Your task to perform on an android device: I'm going to participate in cycle racing held in our city, but I don't have a bicycle helmet, and without a helmet, there is no entry in the race, so search for the bicycle helmet in navy blue color in the Amazon app.
Image 0: 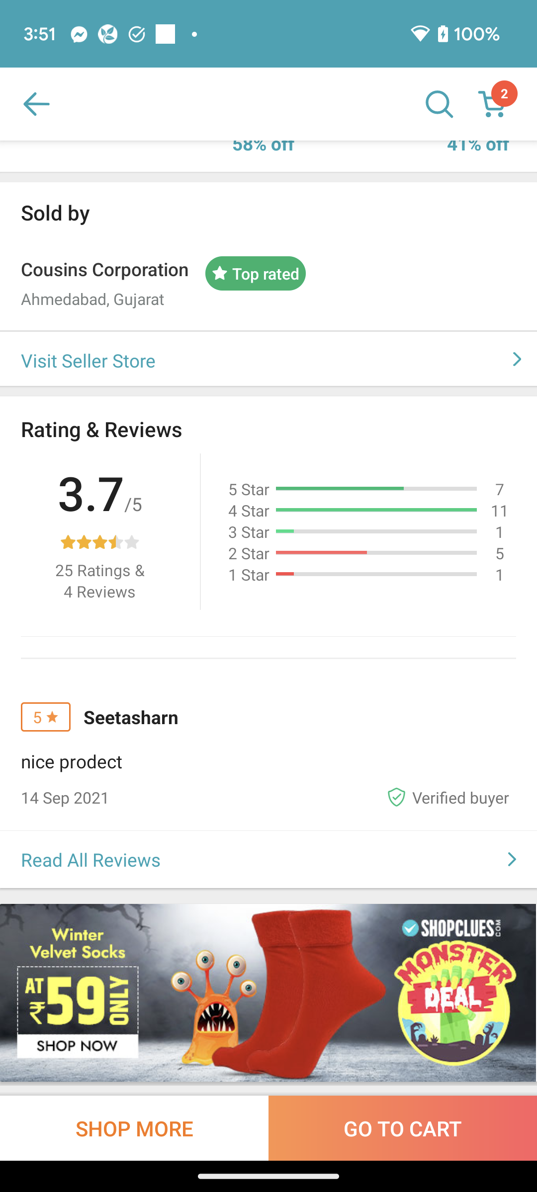
Open the Amazon app.
Step 0: open app "Amazon"
Image 1: 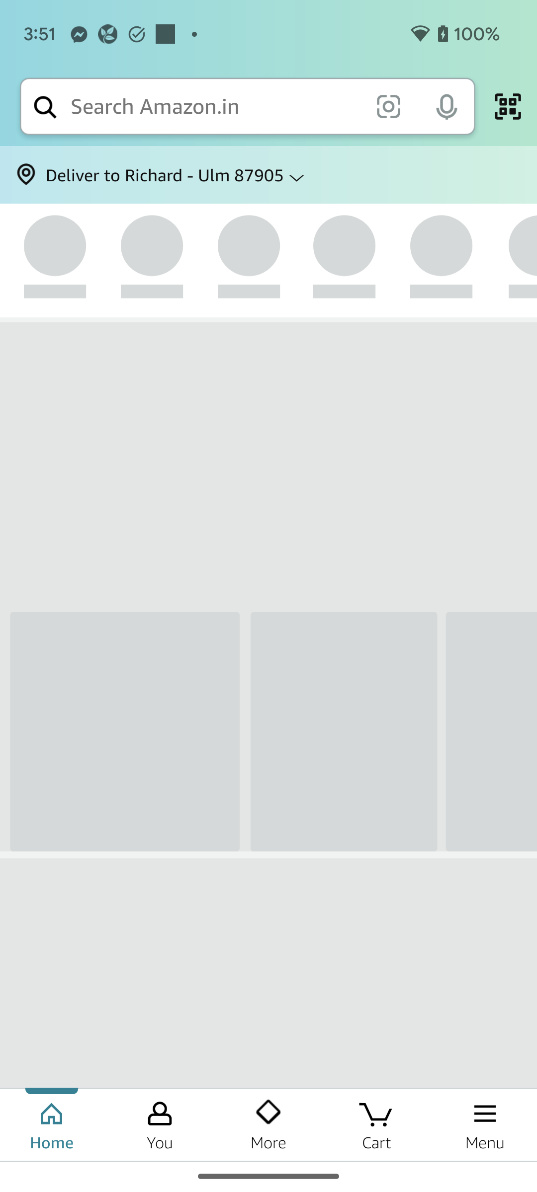
Open the Amazon app.
Step 1: wait
Image 2: 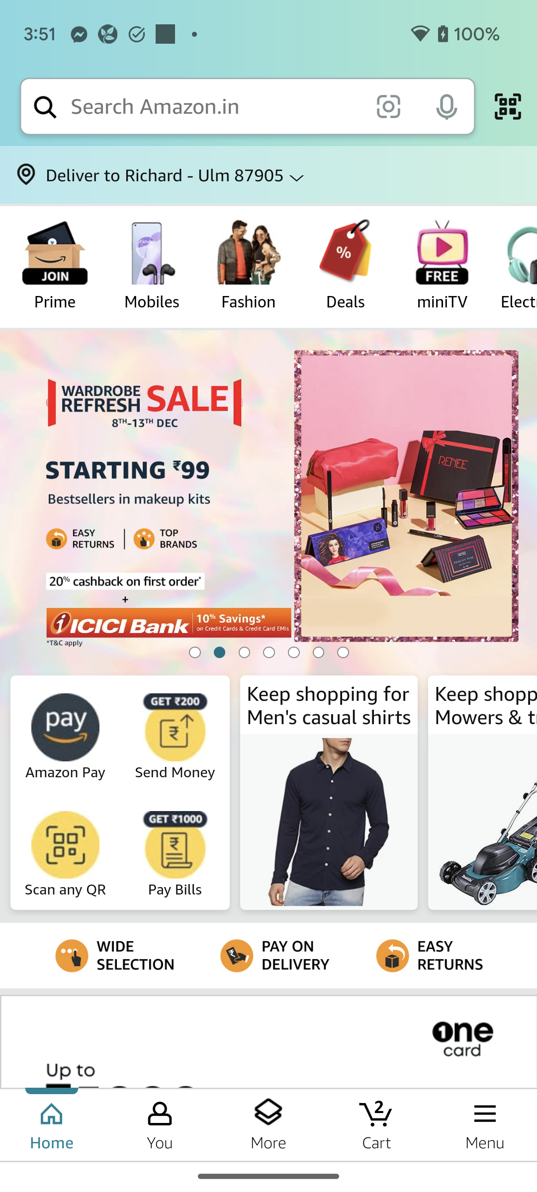
Click on the search bar at the top of the screen to search for the helmet.
Step 2: click (215, 106)
Image 3: 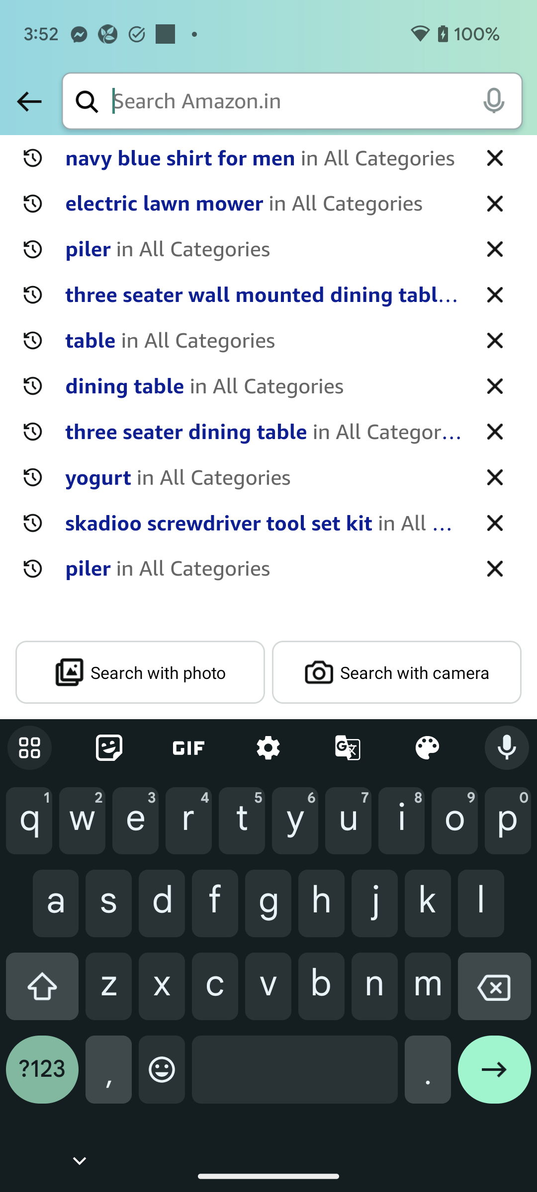
Type Navy Blue Bicycle helmet in the search bar to search for the helmet.
Step 3: type "Navy Blue Bicycle helmet"
Image 4: 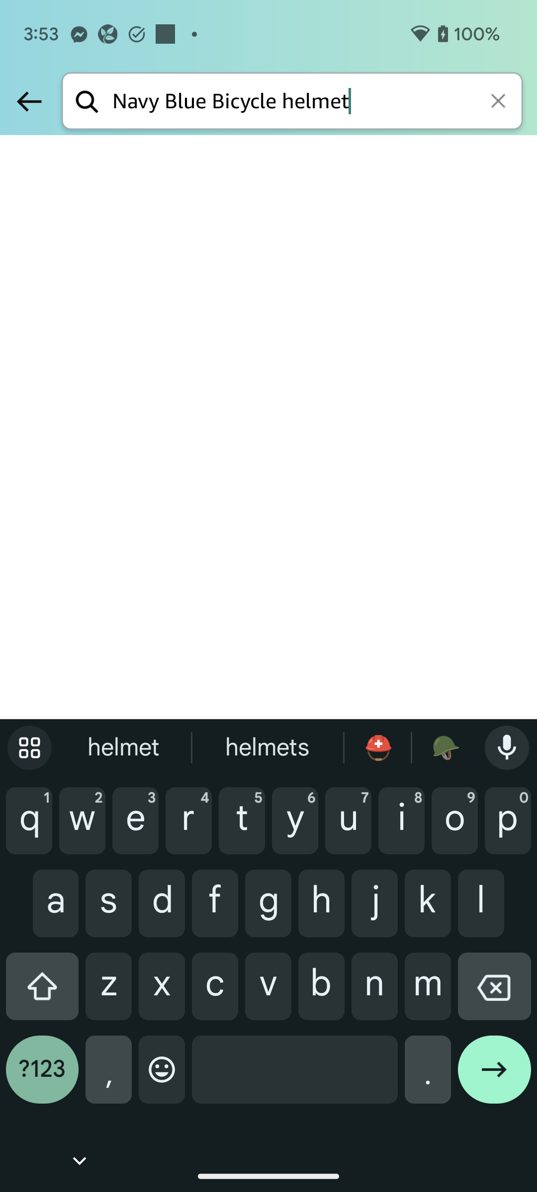
Click on the right arrow button at the bottom right corner of the screen to view the search result.
Step 4: click (494, 1077)
Image 5: 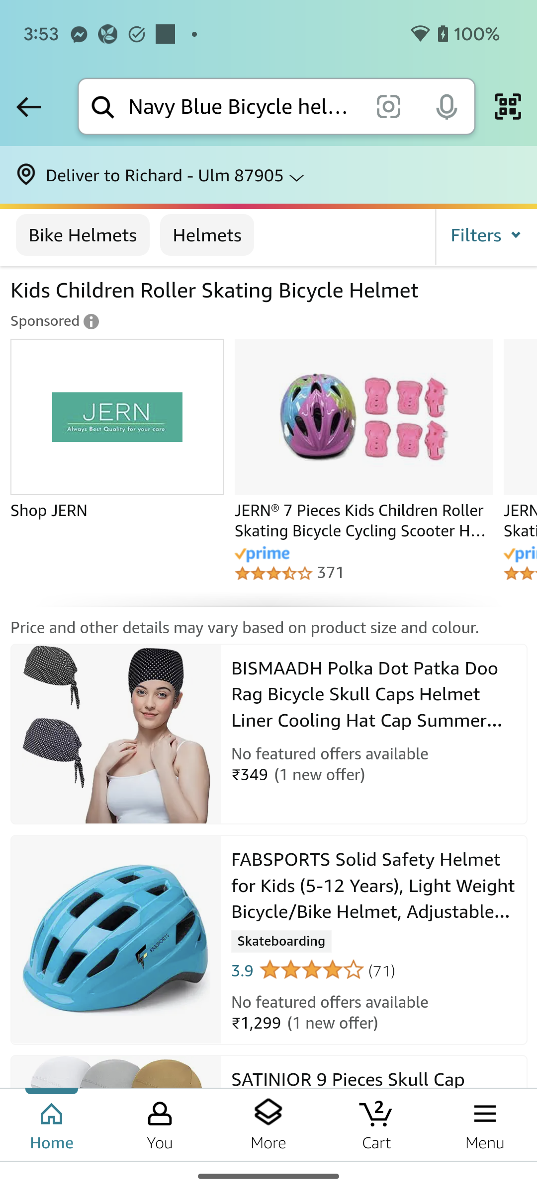
Scroll down to view more Bicycle helmets.
Step 5: scroll down
Image 6: 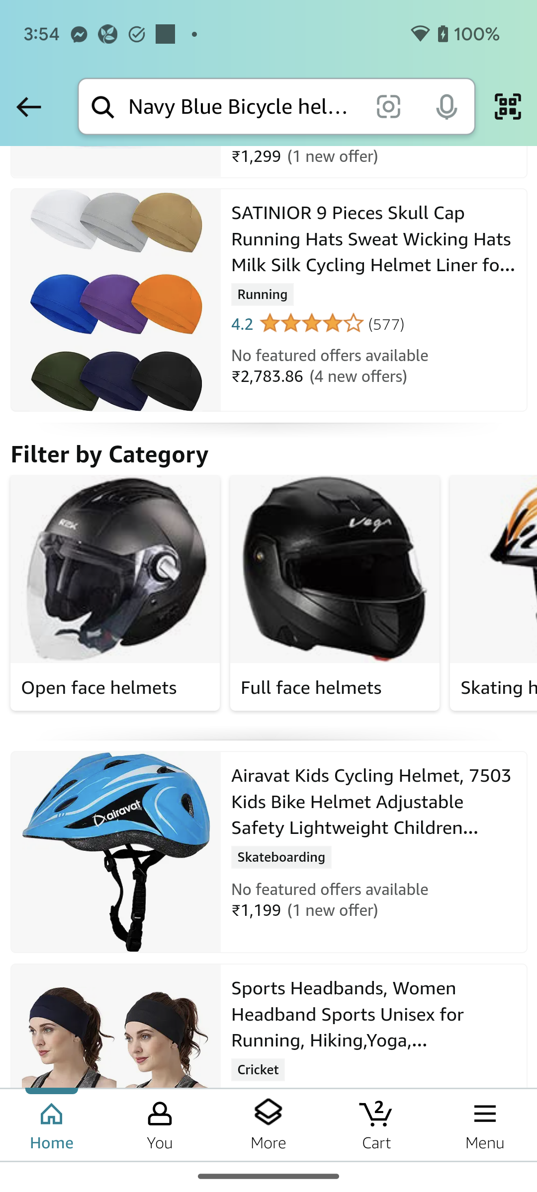
Scroll down to view more Bicycle helmets.
Step 6: scroll down